Your task to perform on an android device: In order to compare exchange rates of GBP to AUD I need to know how much 500 GBP will be converted to Australian Dollar (AUD) compared to Japenese Yen .
Image 0: 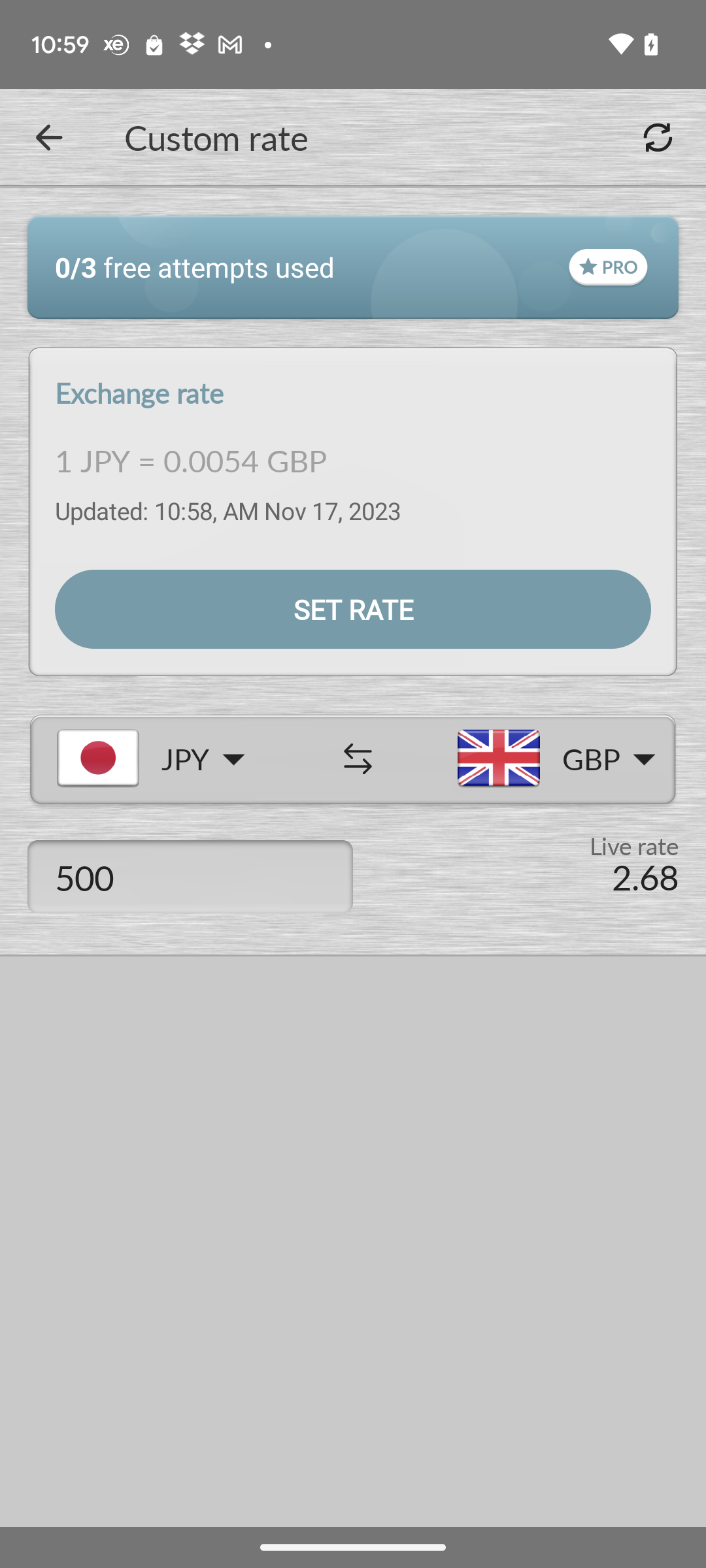
Click on the back arrow at the top left of the screen
Step 0: click (49, 137)
Image 1: 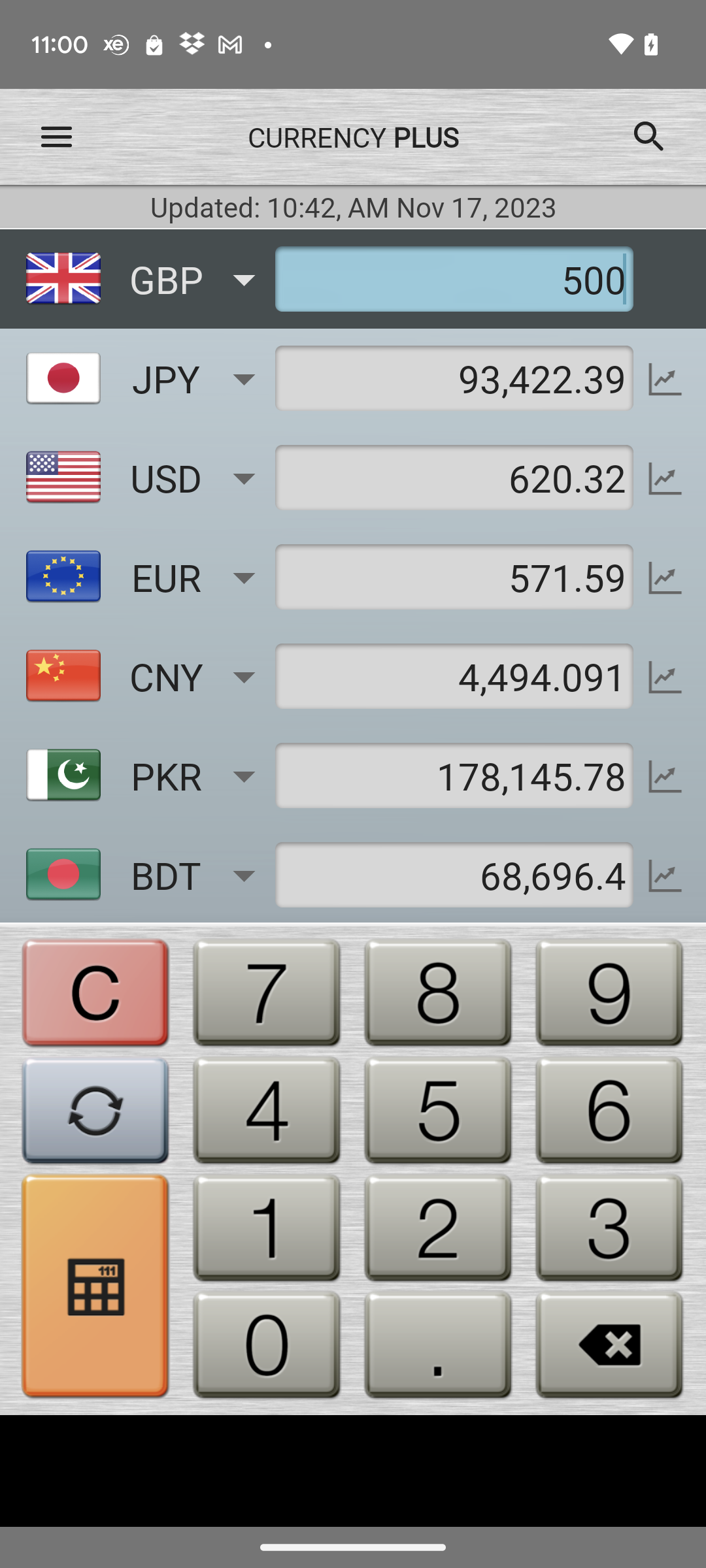
Click on the drop down icon of the USD currency
Step 1: click (166, 477)
Image 2: 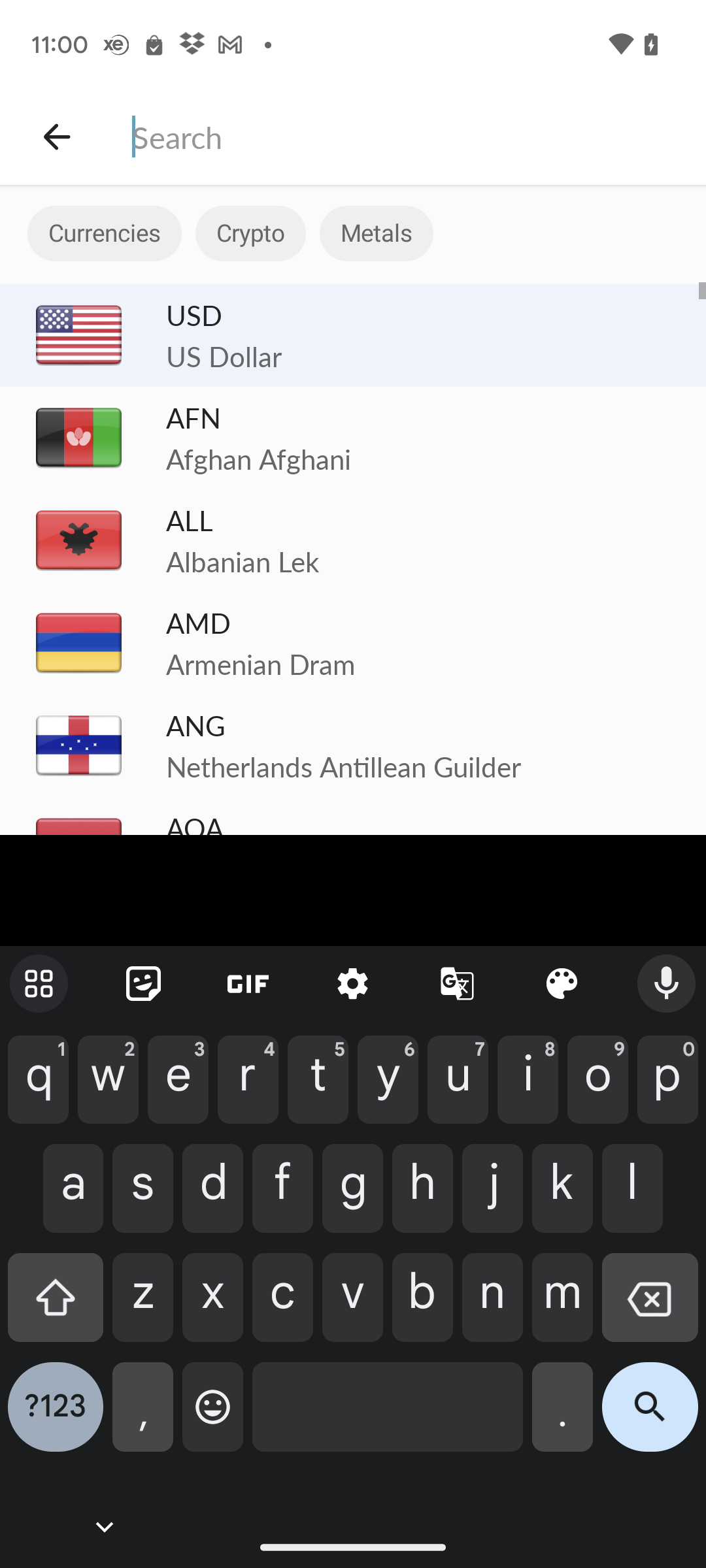
Enter Australian Dollar in the textbox
Step 2: type "Australian Dollar"
Image 3: 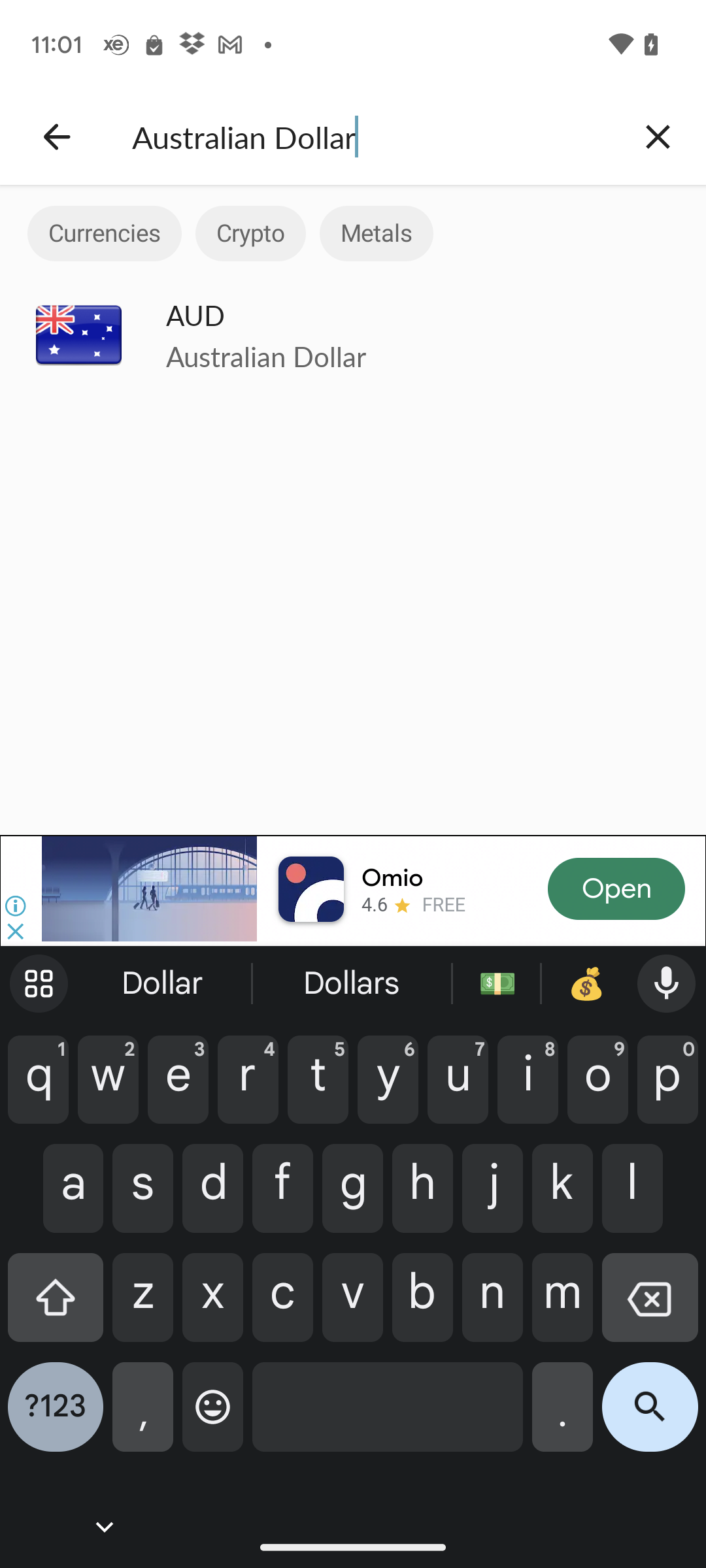
Select the suggested search result
Step 3: click (431, 360)